Your task to perform on an android device: I'd like to see more comparable sports shoe styles. To compare the costs of several comparable Sports shoes, use the lifestyle app.
Image 0: 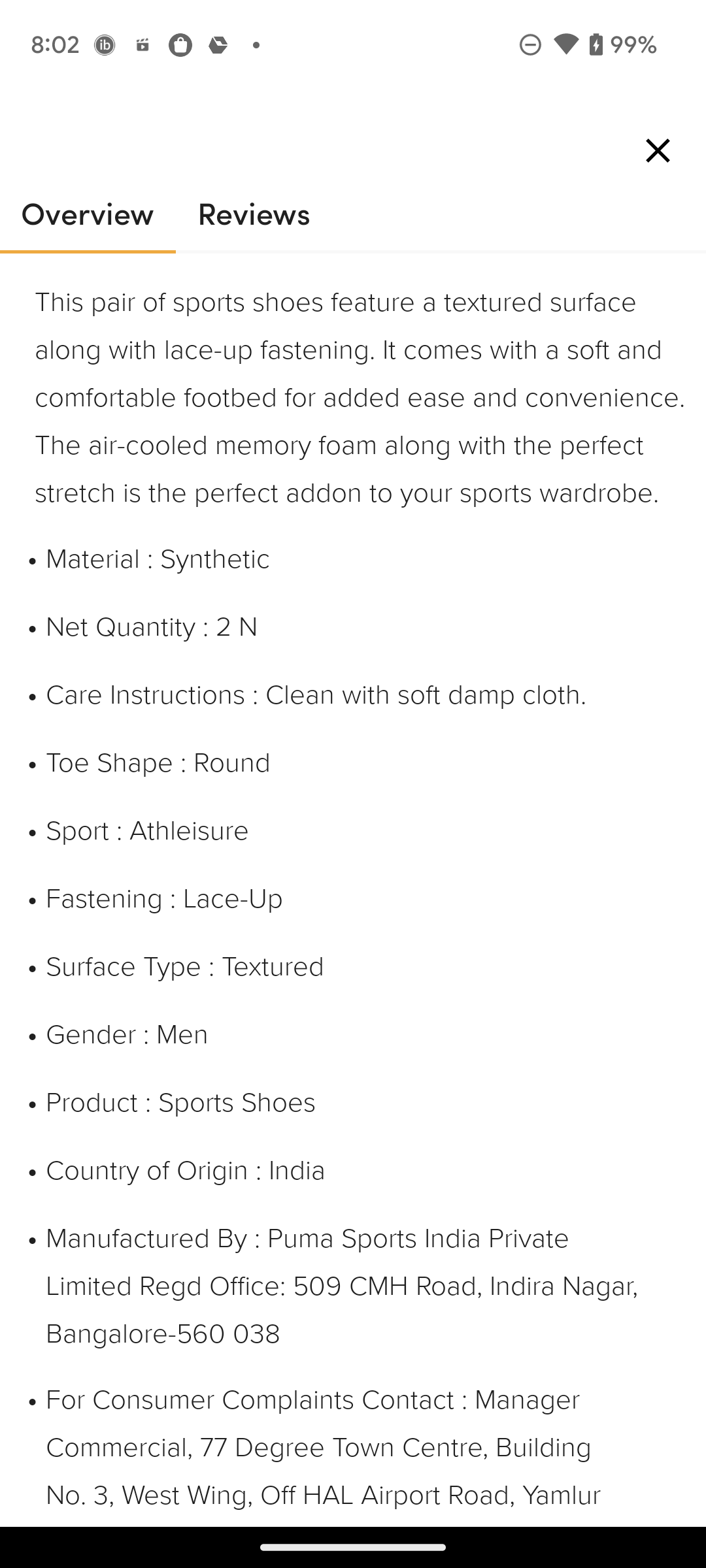
Click on the cross icon at the top right corner of the screen
Step 0: click (652, 149)
Image 1: 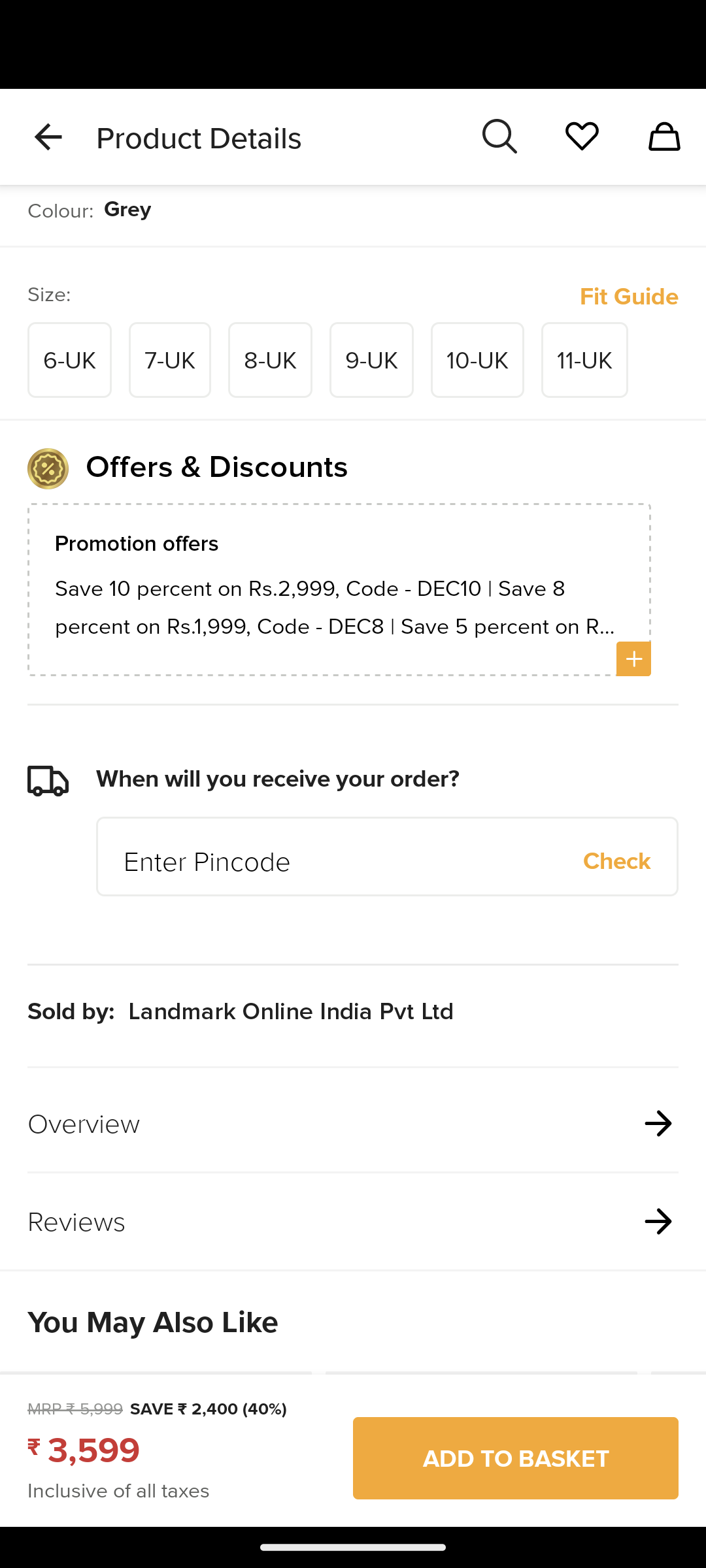
swipe up
Step 1: scroll down
Image 2: 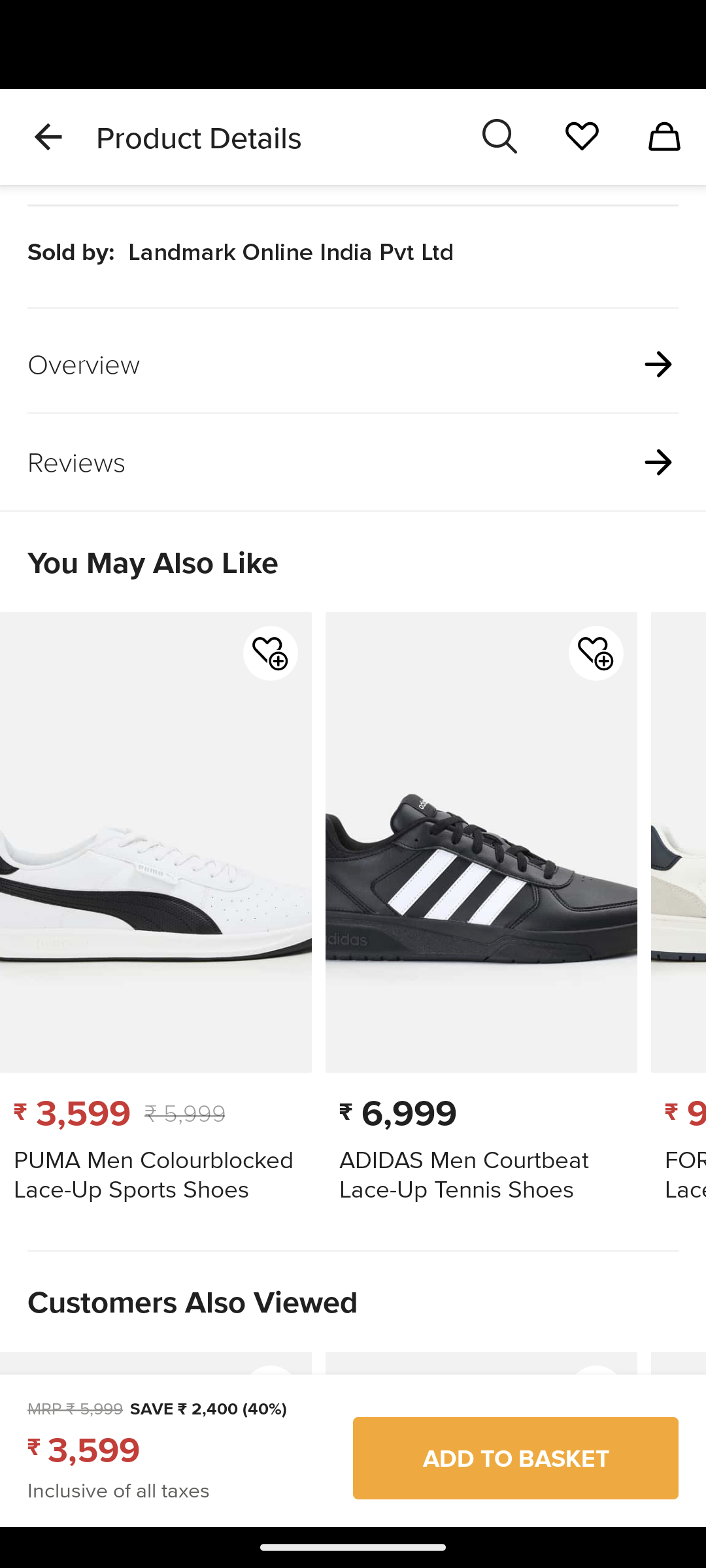
swipe left the shoes to view the cost
Step 2: scroll right